Your task to perform on an android device: I want to search for my grocery list to see the list of things I need to buy on the Colornote app.
Image 0: 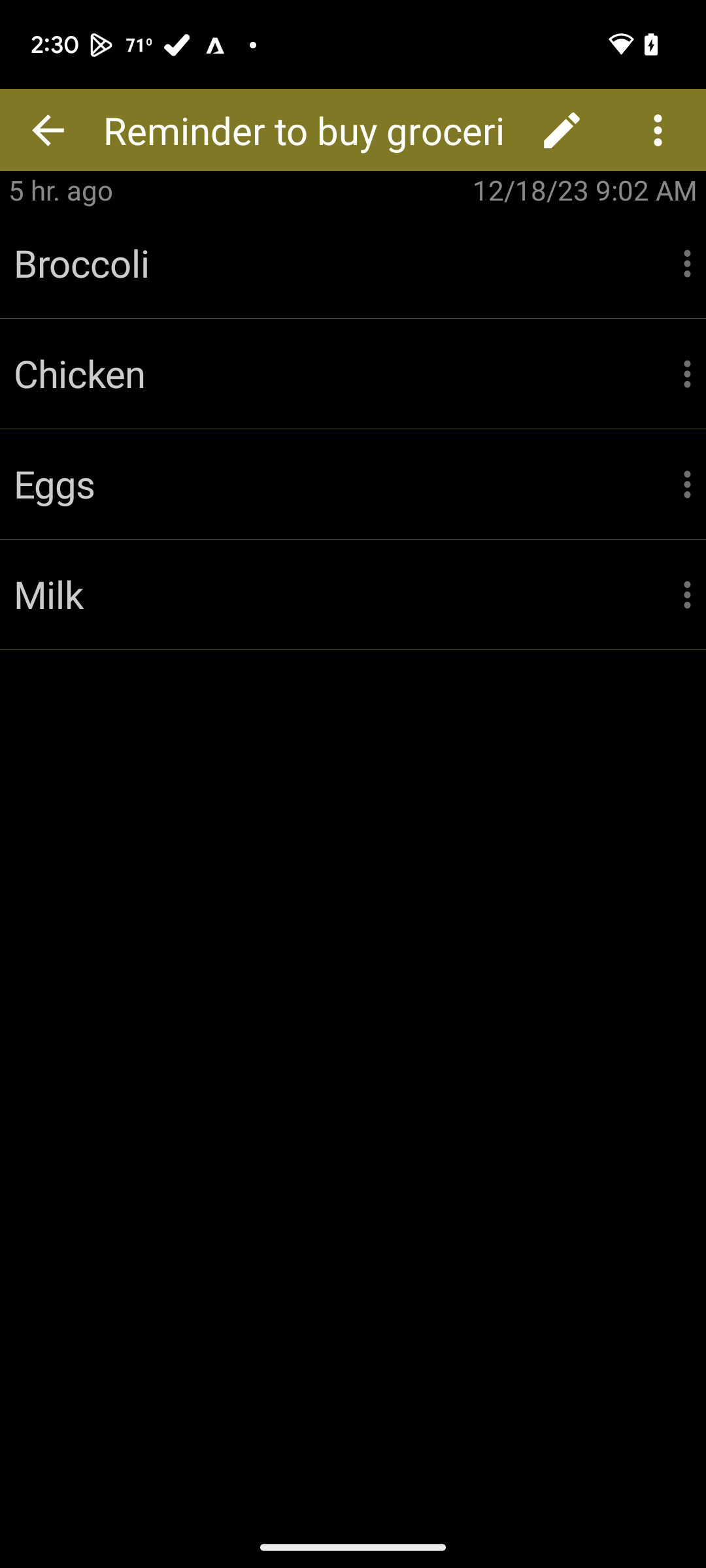
Go back
Step 0: press back button
Image 1: 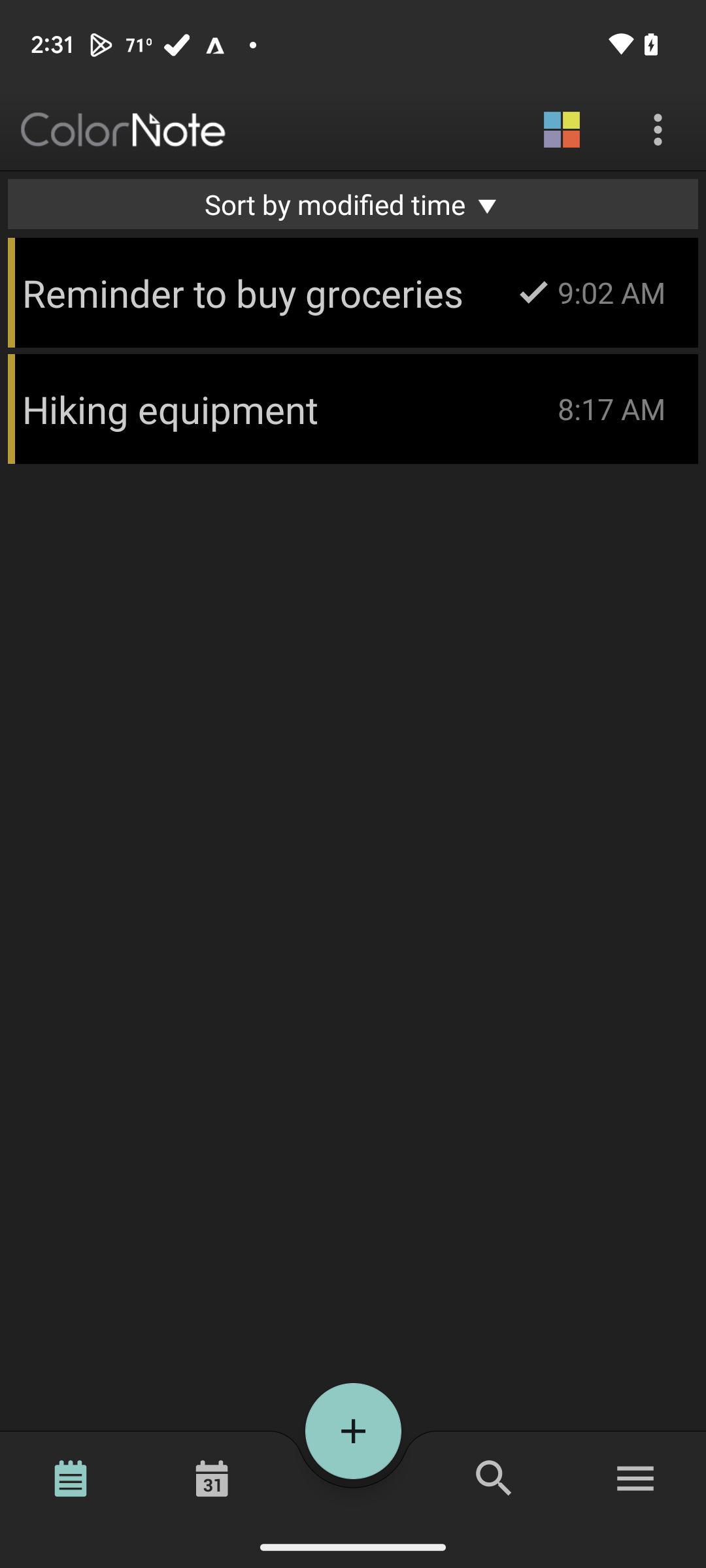
Click on the search icon
Step 1: click (494, 1478)
Image 2: 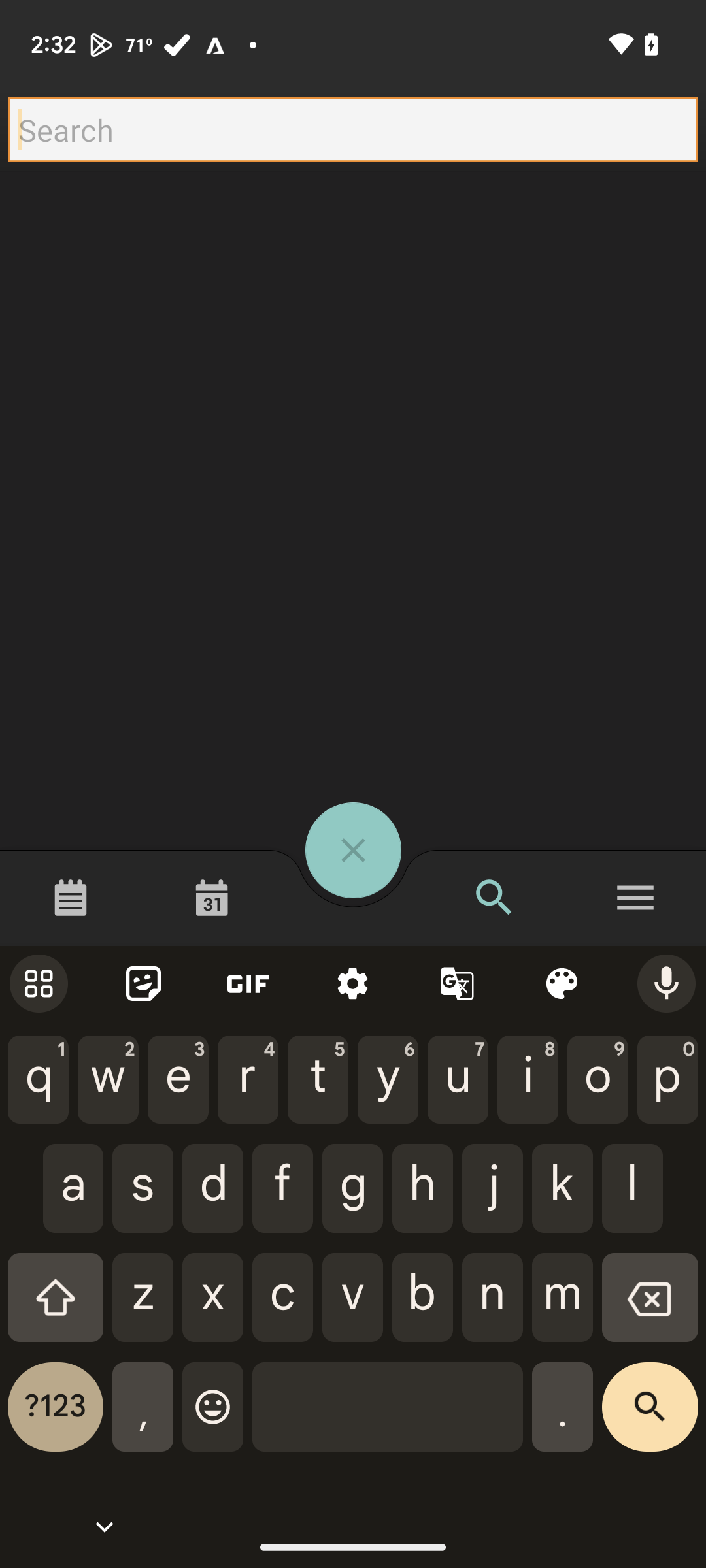
Search for groceries
Step 2: type "Groceries"
Image 3: 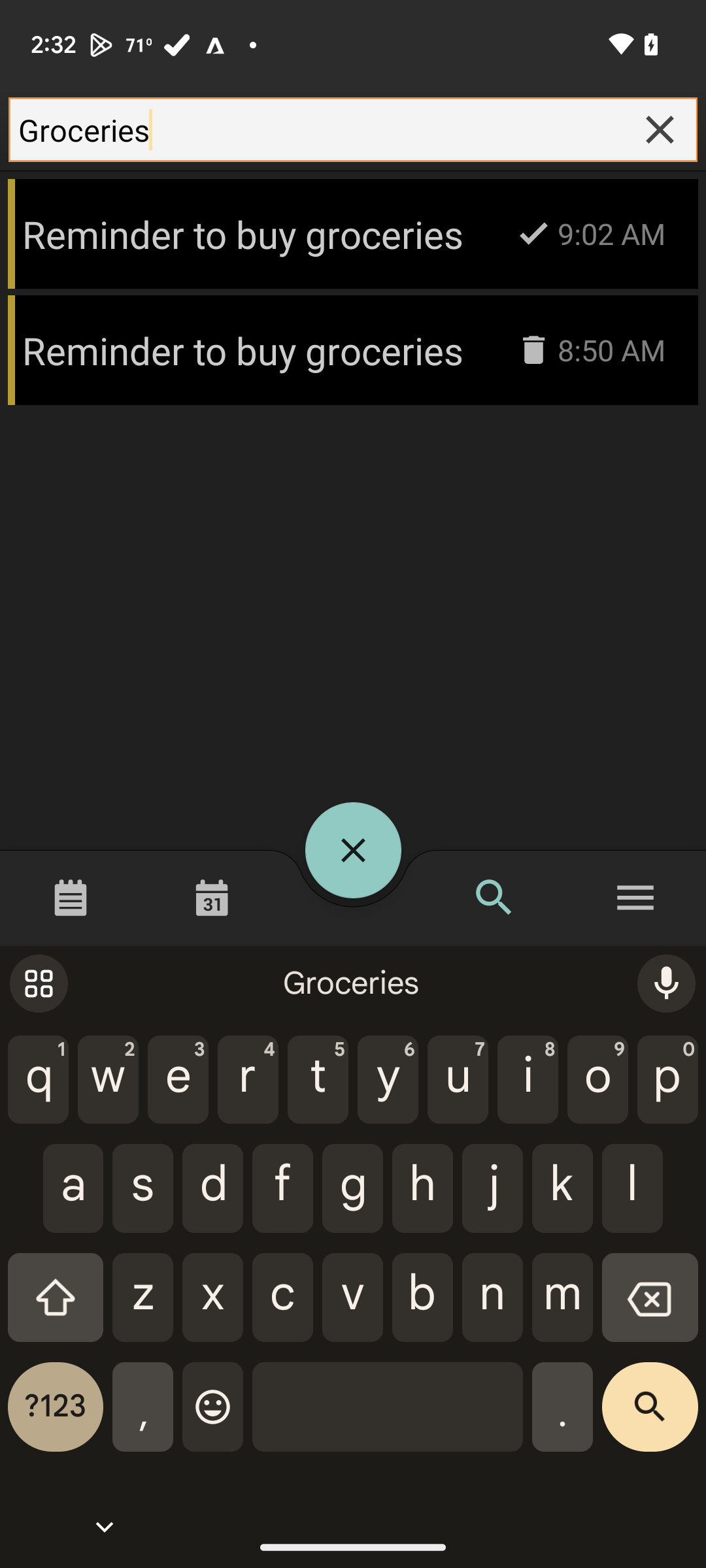
Click on the search icon
Step 3: click (650, 1417)